Your task to perform on an android device: I'd like to edit the title of Document 1 to an Office document in the Microsoft 365 (Office) app.
Image 0: 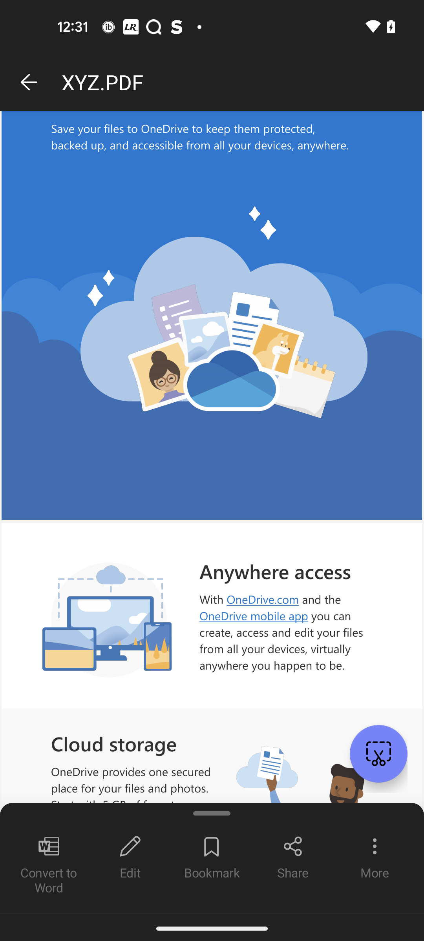
Go back to the previous screen
Step 0: press back button
Image 1: 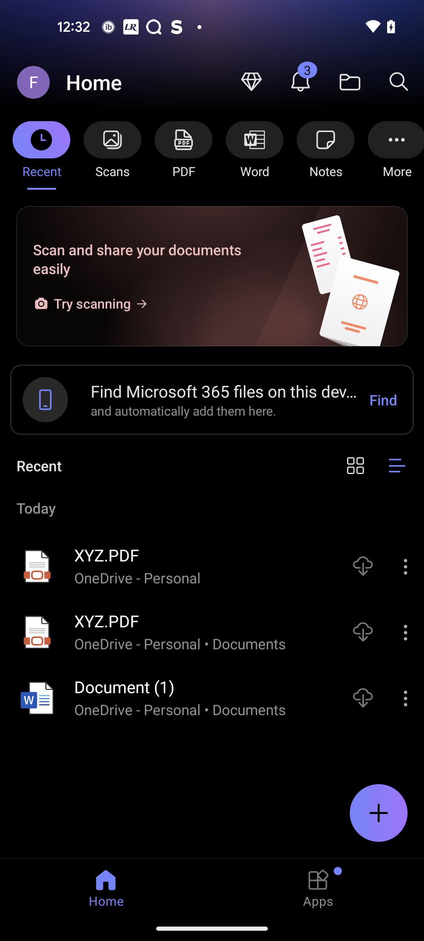
Open the Document(1) file
Step 1: click (180, 710)
Image 3: 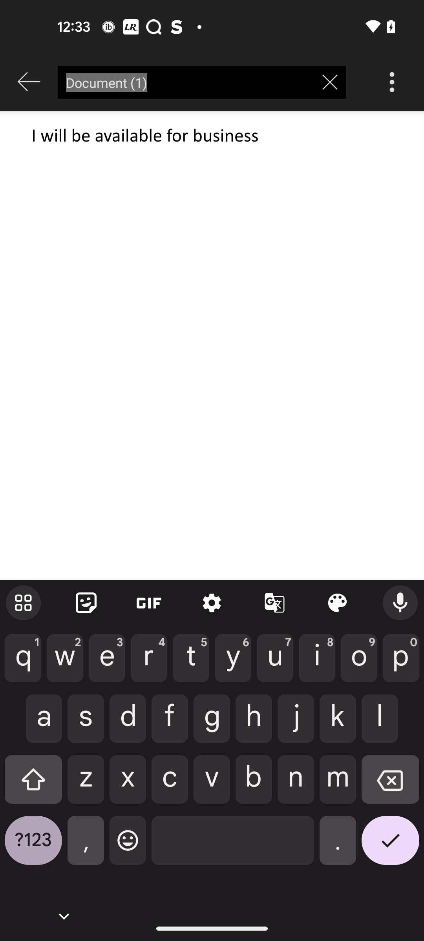
Type Office document
Step 3: type "Office document"
Image 4: 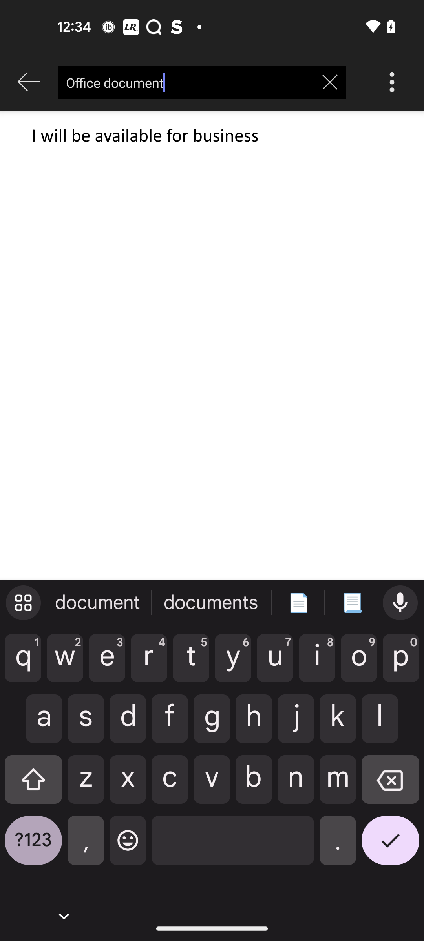
Click on the tick icon at the bottom right corner of the screen
Step 4: click (390, 846)